Your task to perform on an android device: Since X3 is my favorite car. Compare the car with X1 model in the CarWale app.
Image 0: 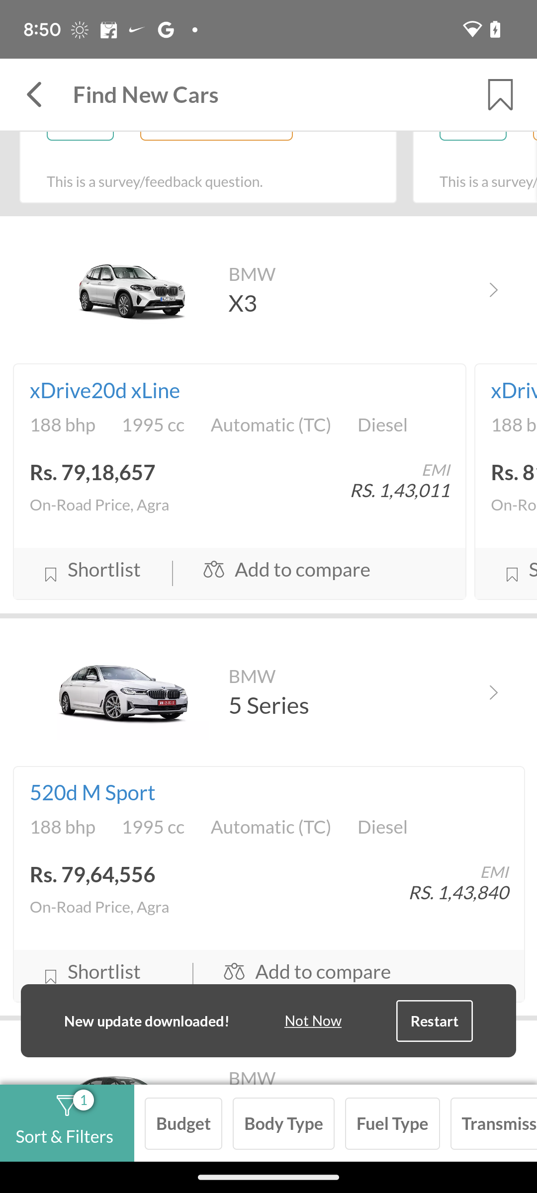
Click on the X3 model's Add to compare button.
Step 0: click (318, 573)
Image 1: 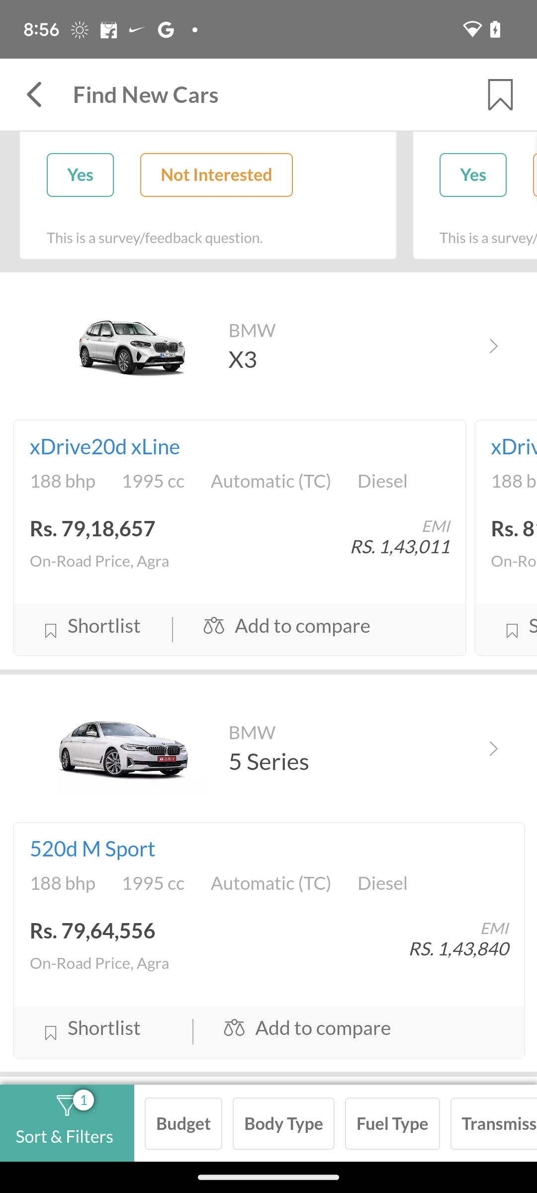
Click on the X3 model's Add to compare button.
Step 1: wait
Image 2: 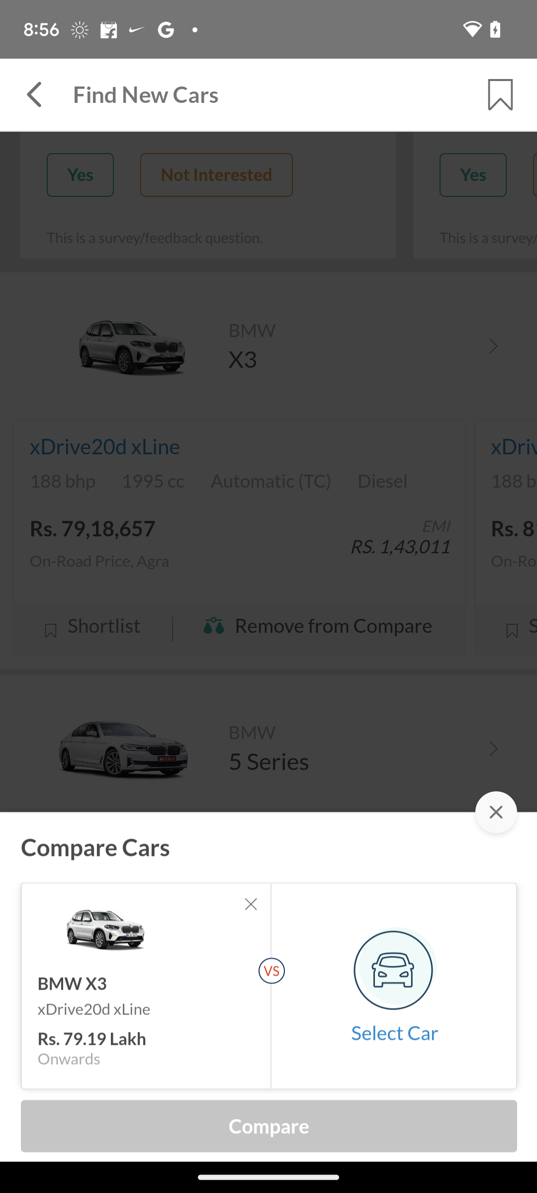
Click on select car button.
Step 2: click (394, 968)
Image 3: 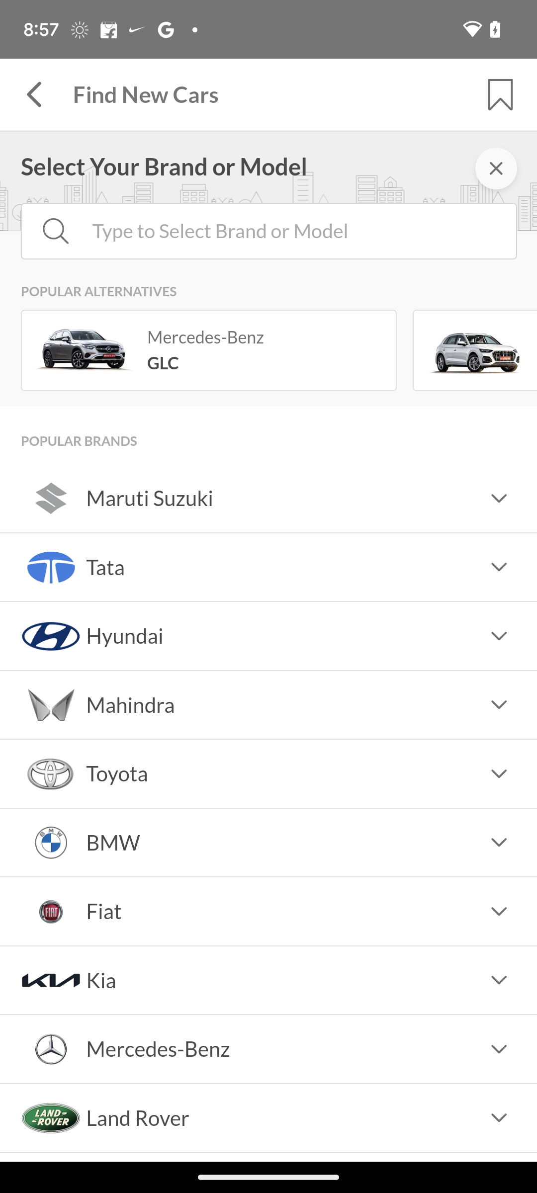
Open the BMW drop down list.
Step 3: click (246, 847)
Image 4: 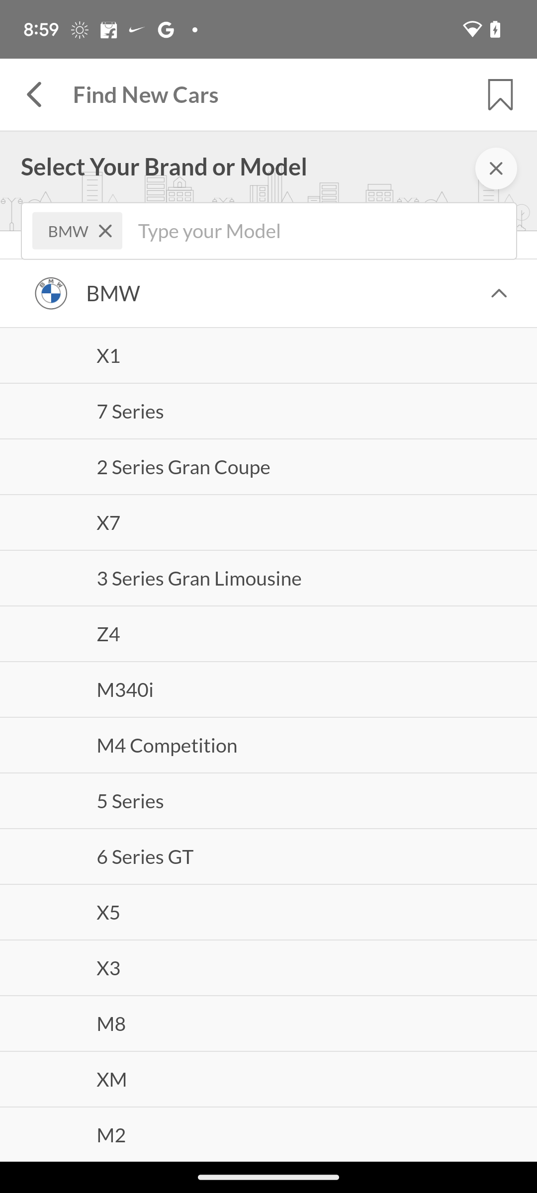
Select the X1 option.
Step 4: click (271, 345)
Image 5: 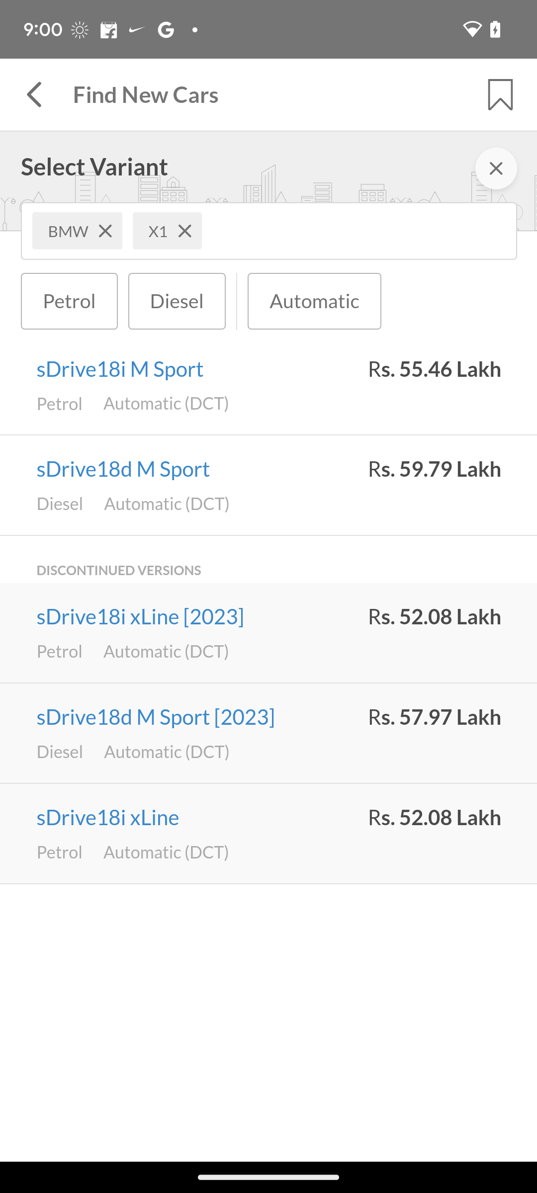
Select the first option.
Step 5: click (269, 647)
Image 6: 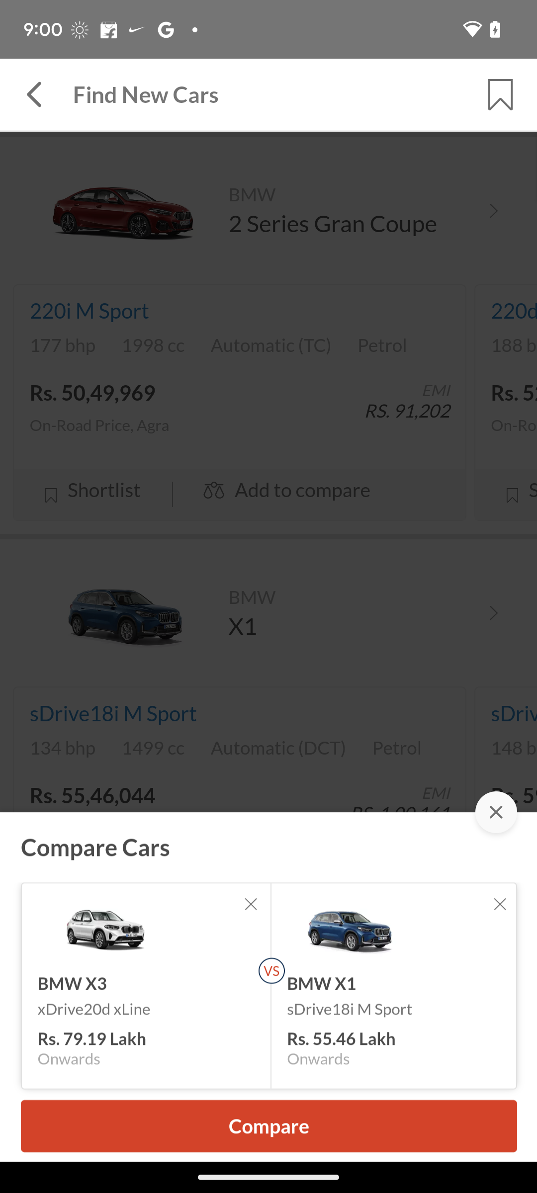
Click on the compare button.
Step 6: click (283, 1123)
Image 7: 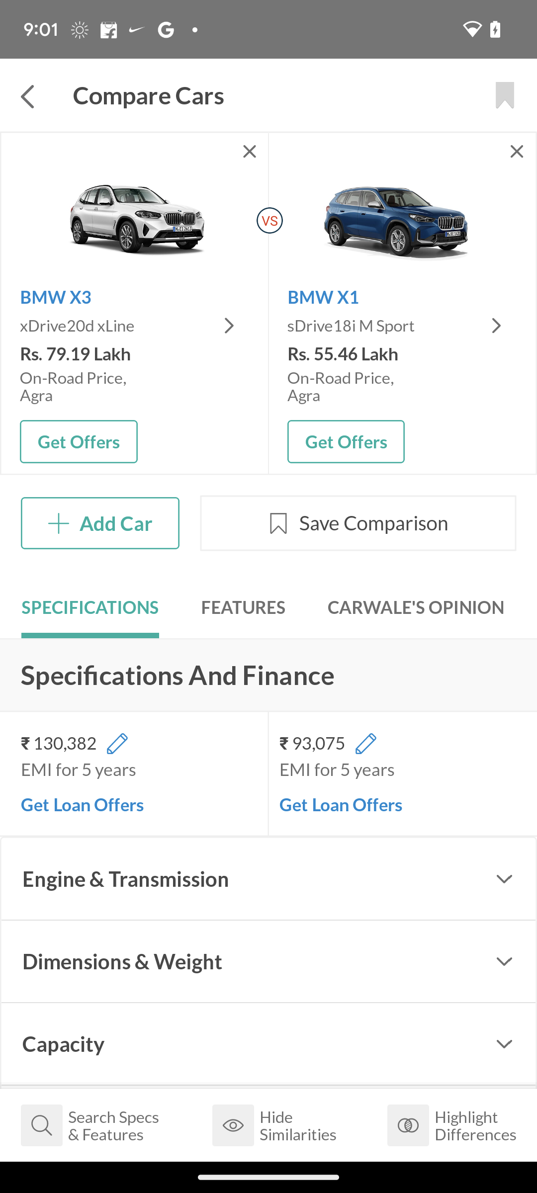
Swipe down to view more details.
Step 7: scroll down